Your task to perform on an android device: Show me the reviews of other buyers of Telescopic walking hiking trekking poles sticks on the eBay app.
Image 0: 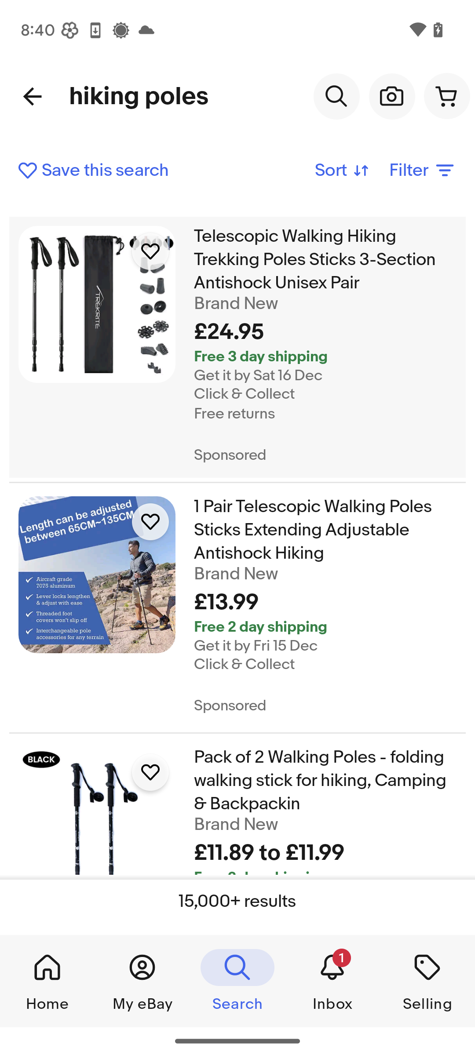
Click on the first search  result.
Step 0: click (325, 259)
Image 1: 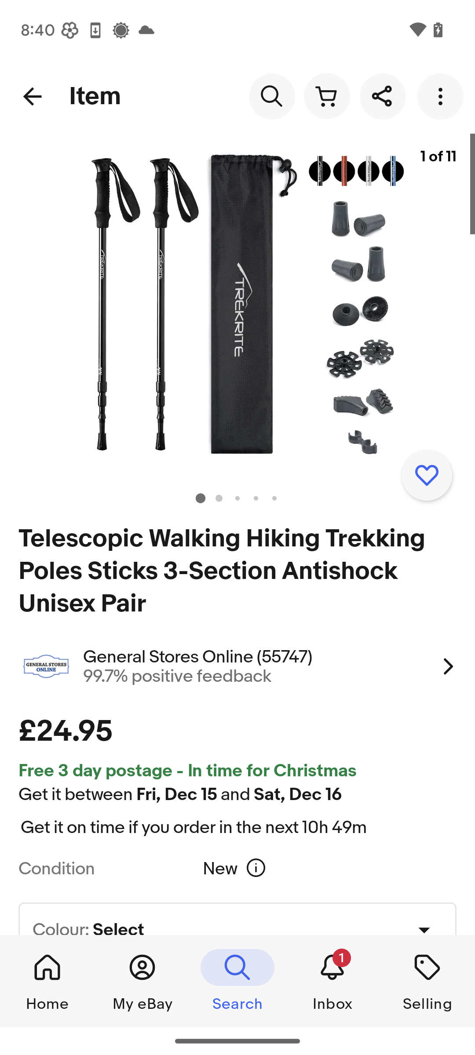
Scroll up on the screen until you find the Seller feedback.
Step 1: scroll down
Image 4: 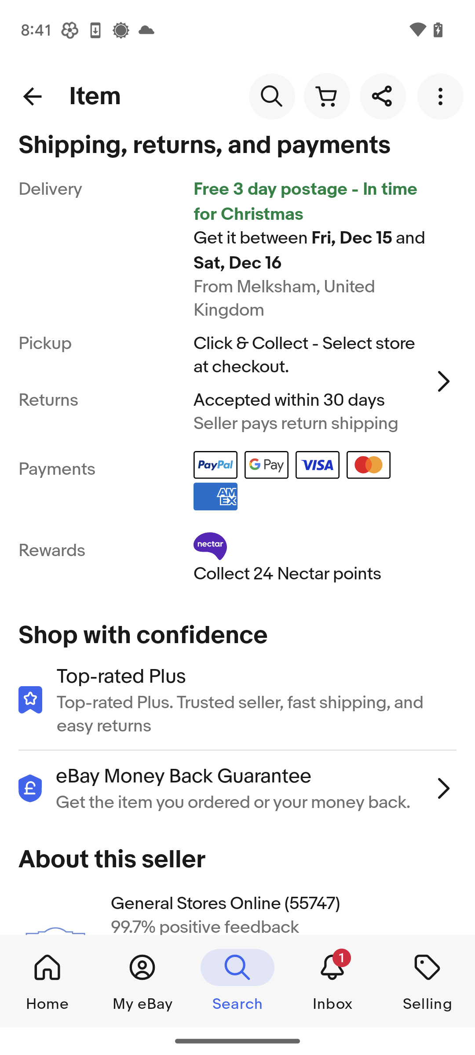
Scroll up on the screen until you find the Seller feedback.
Step 4: scroll down
Image 5: 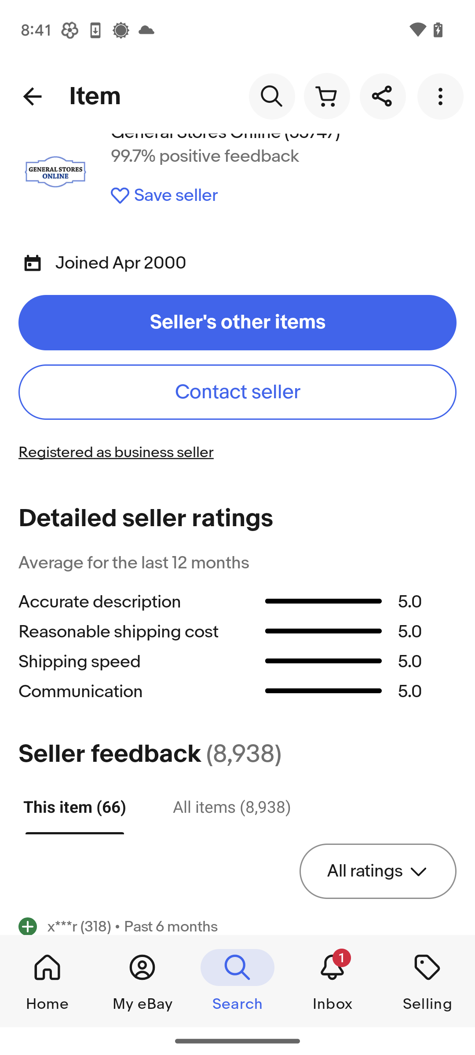
Scroll up on the screen until you find the Seller feedback.
Step 5: scroll down